Your task to perform on an android device: Use the Trovit Homes app to view the details of Apto, Stella Maris, 1 Quarto, 38 m2 - Salvador.
Image 0: 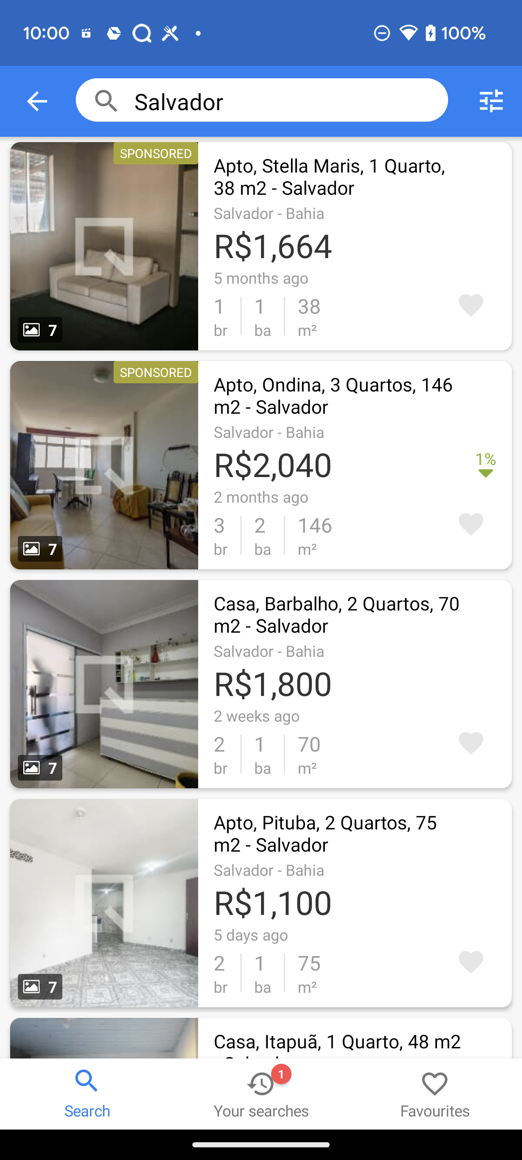
Click on the  Apto, Stella Maris, 1 Quarto, 38 m2 - Salvador
Step 0: click (104, 246)
Image 1: 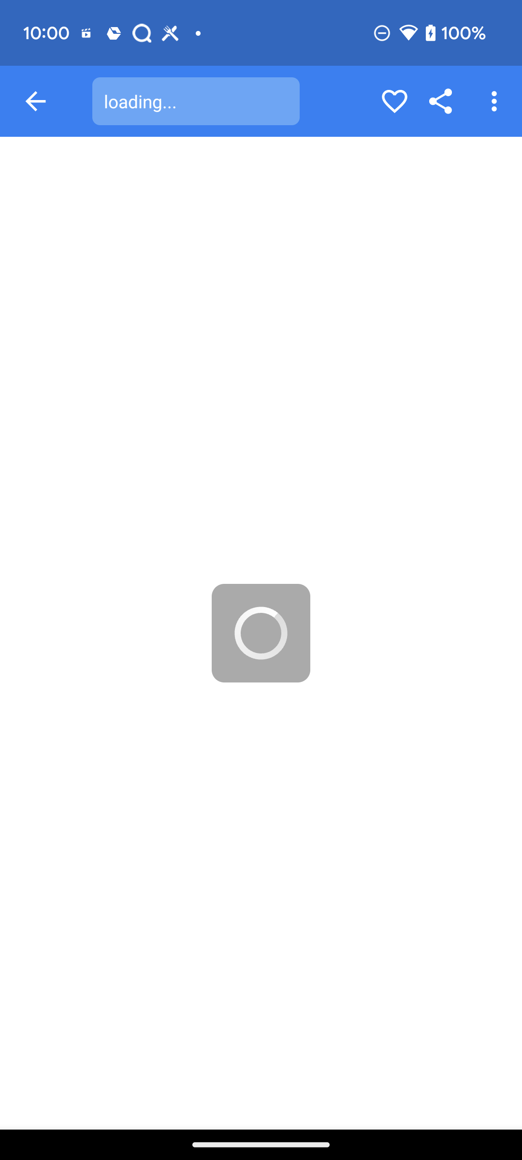
Click on the  Apto, Stella Maris, 1 Quarto, 38 m2 - Salvador
Step 1: wait
Image 2: 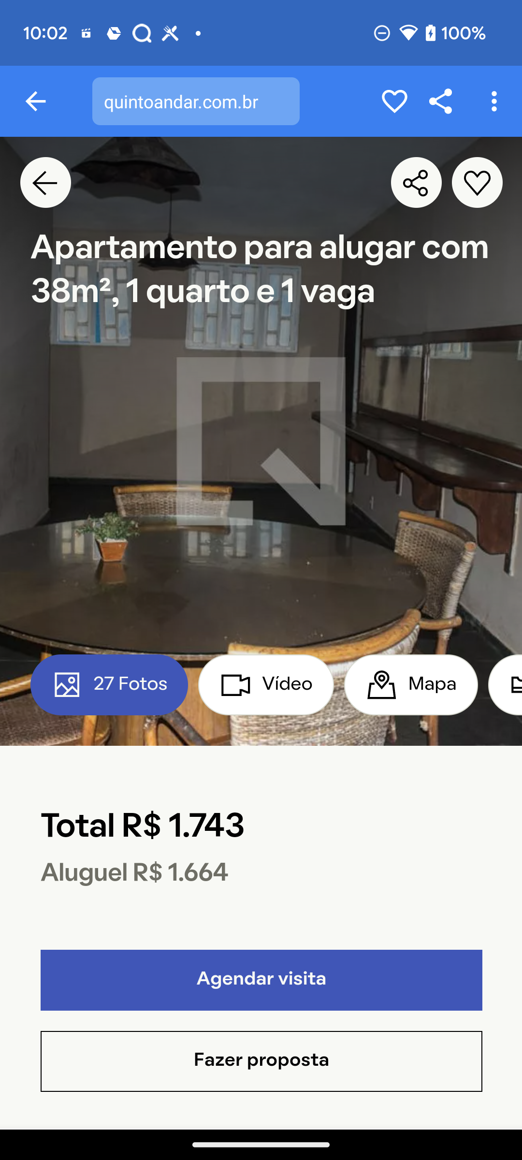
swipe up to see details of the apartment
Step 2: scroll down
Image 3: 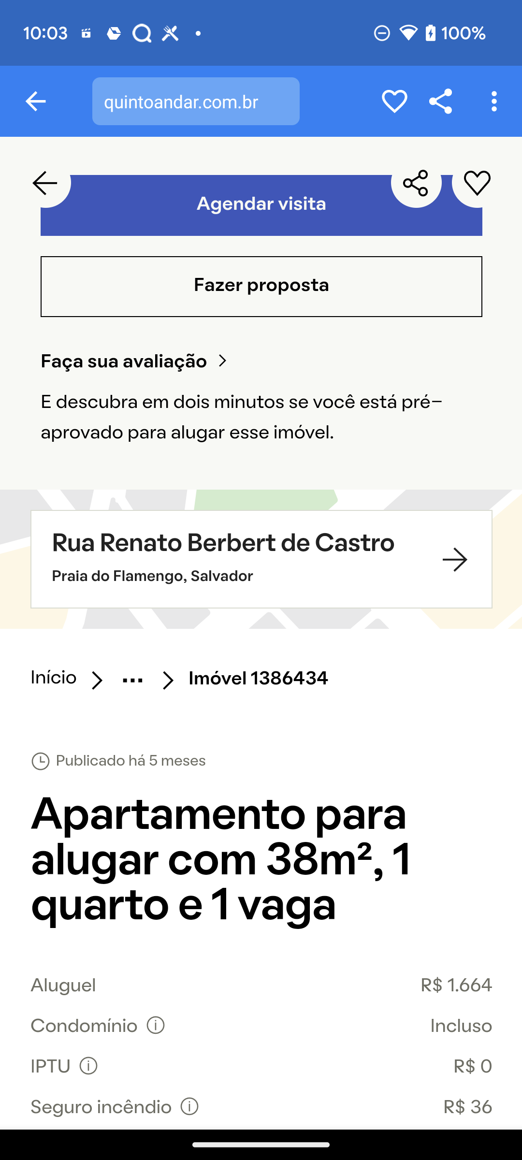
swipe up to see details of the apartment
Step 3: scroll down
Image 4: 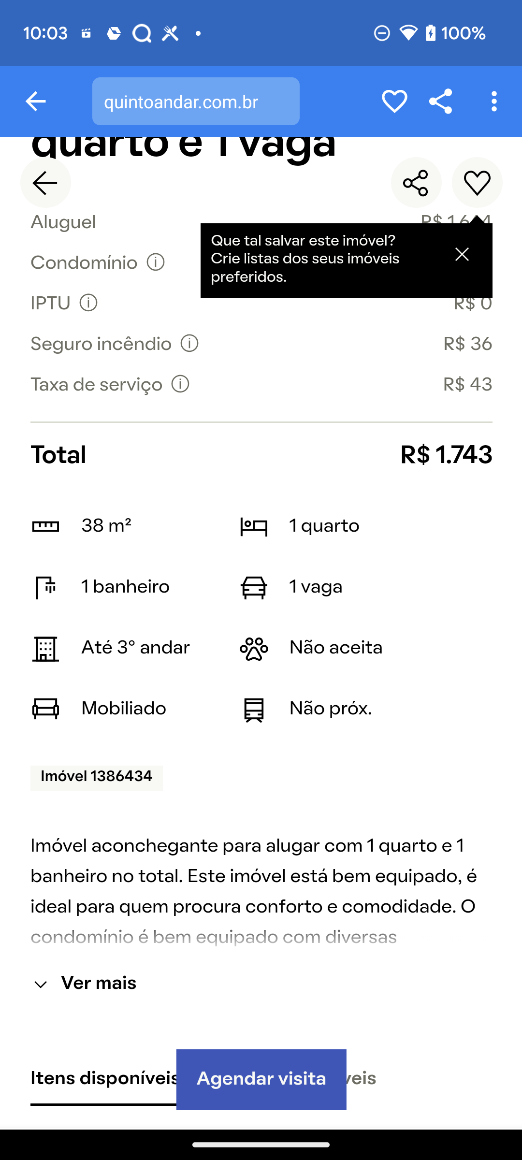
swipe up to see details of the apartment
Step 4: scroll down
Image 5: 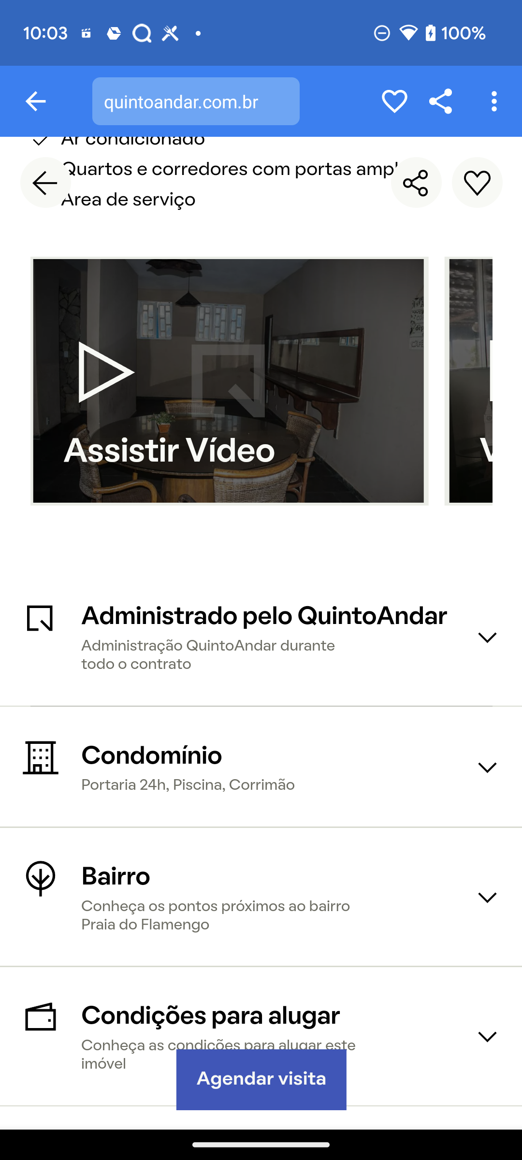
swipe up to see details of the apartment
Step 5: scroll down